Your task to perform on an android device: My old hair dryer isn't functioning properly, therefore I need to get a new one. Make a hair dryer search on the Myntra app.
Image 0: 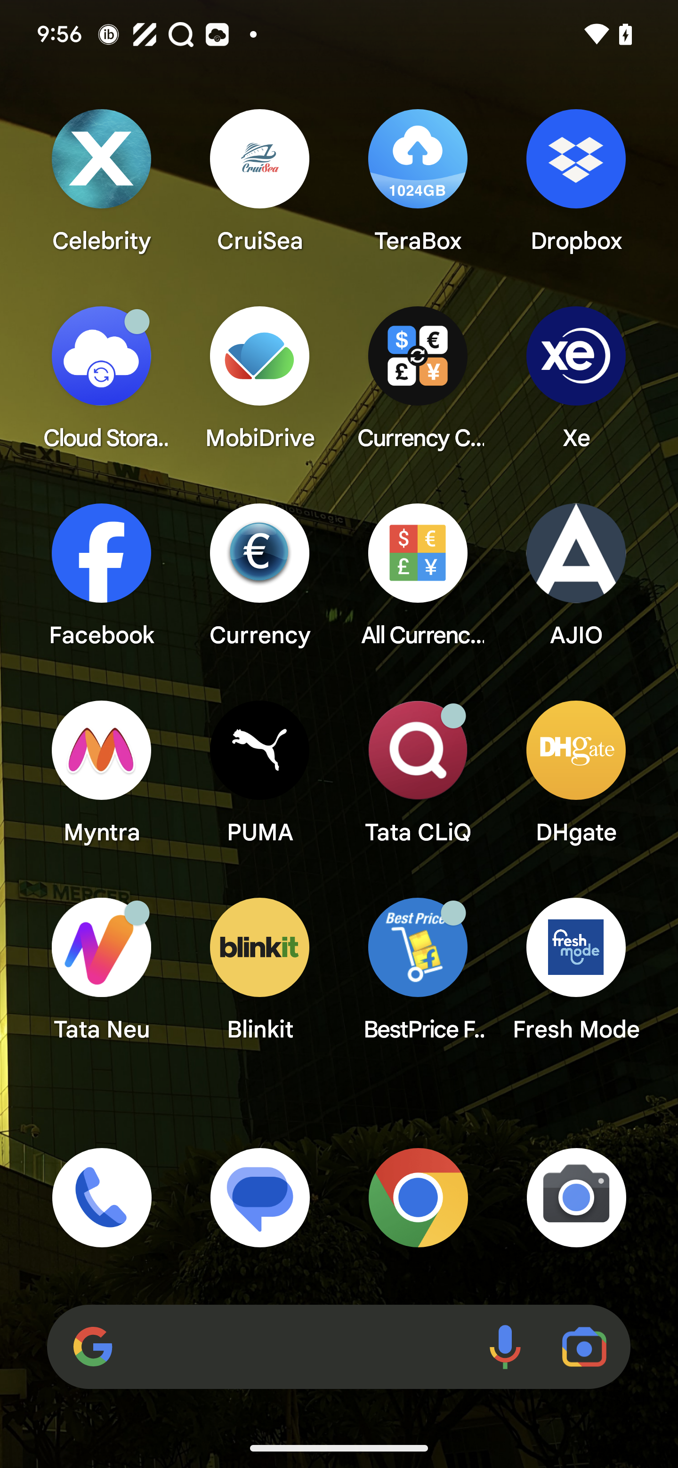
Open Myntra app
Step 0: open app "Myntra"
Image 1: 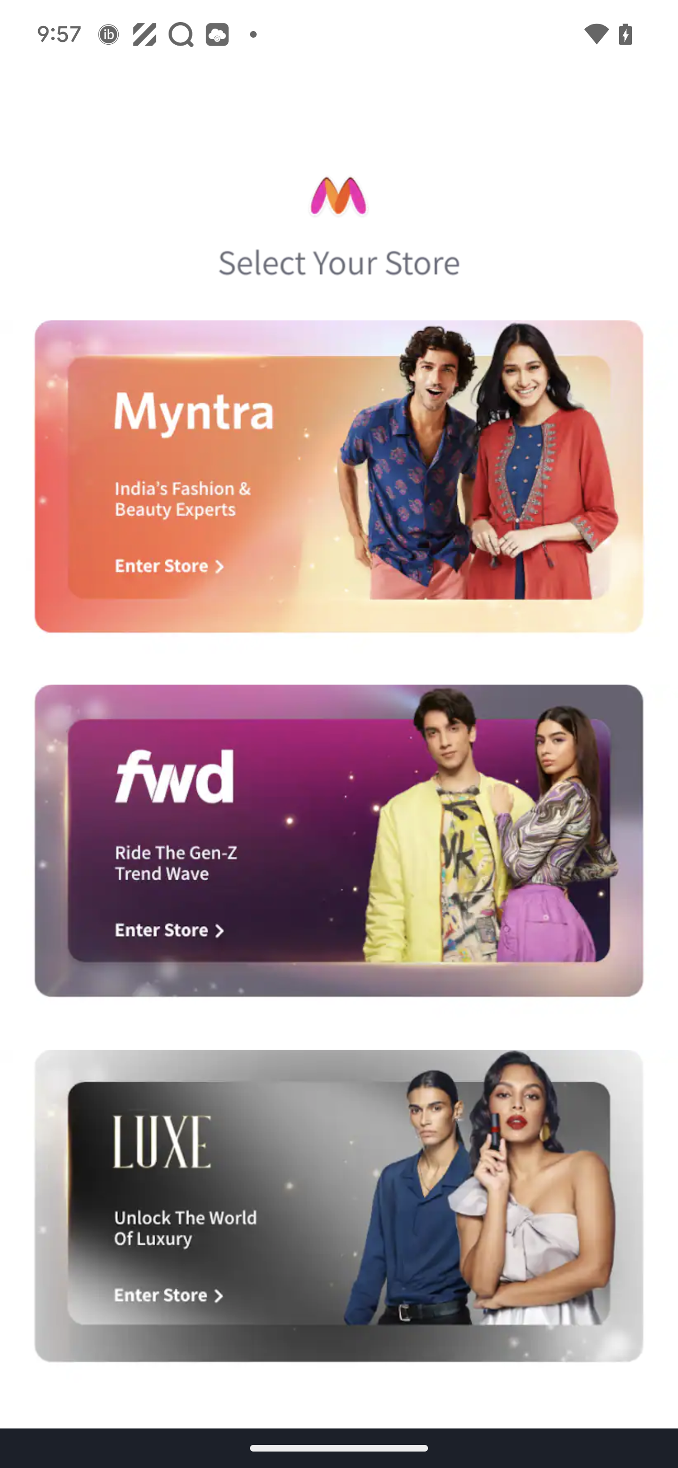
Open Myntra app
Step 1: wait
Image 2: 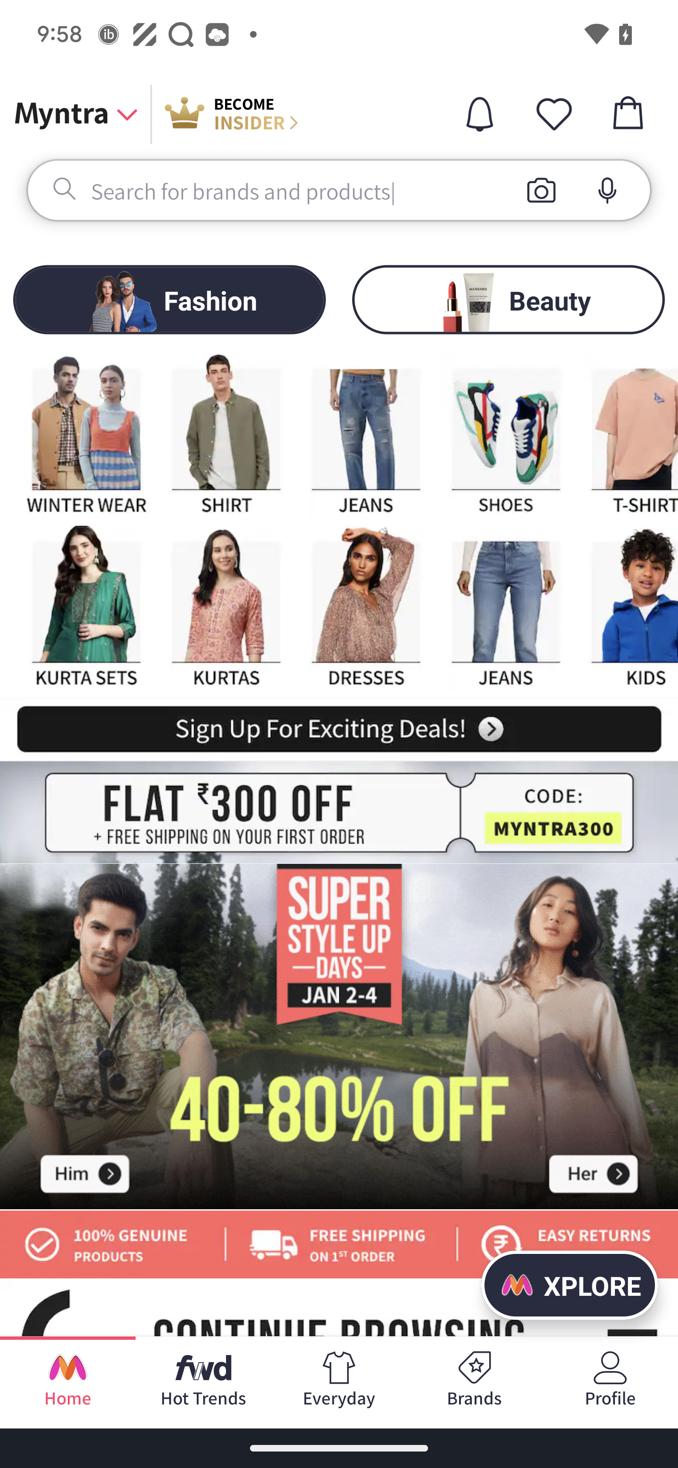
Click on the search tab
Step 2: click (311, 207)
Image 3: 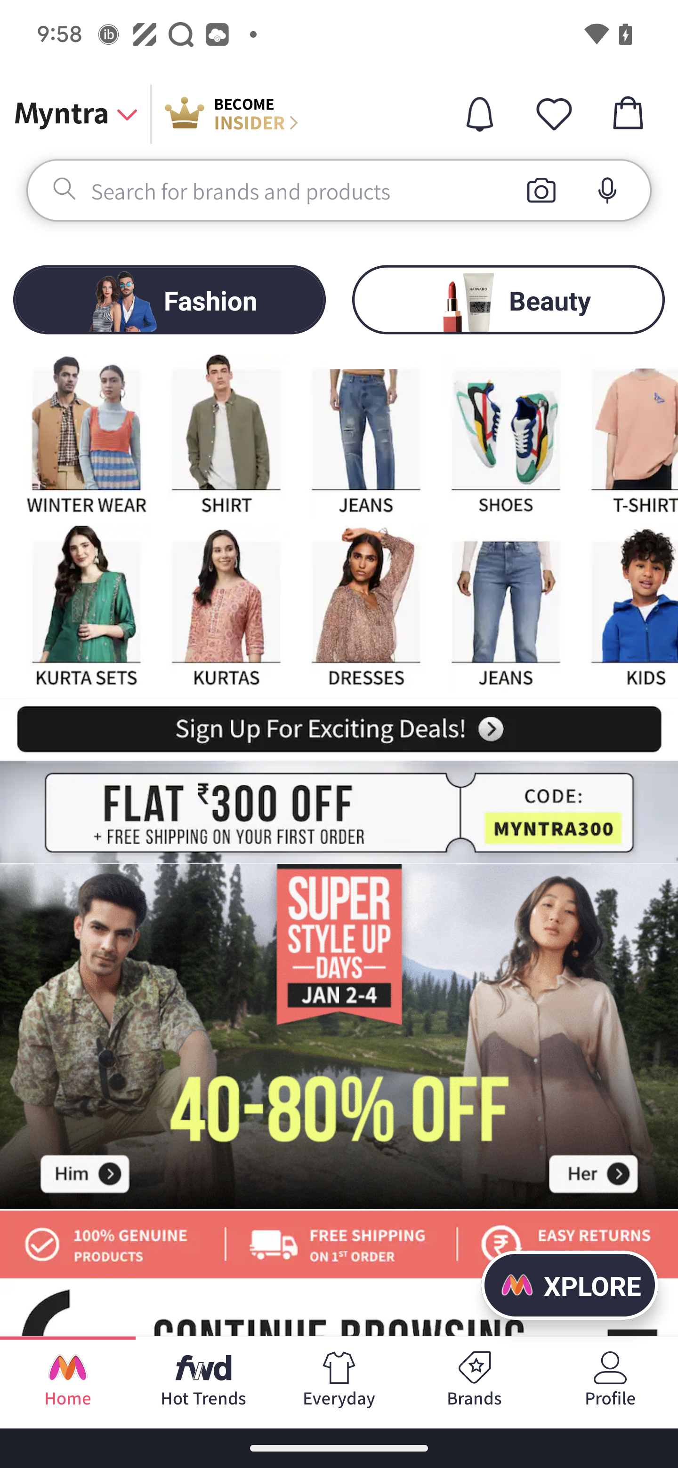
Click on the search tab
Step 3: wait
Image 4: 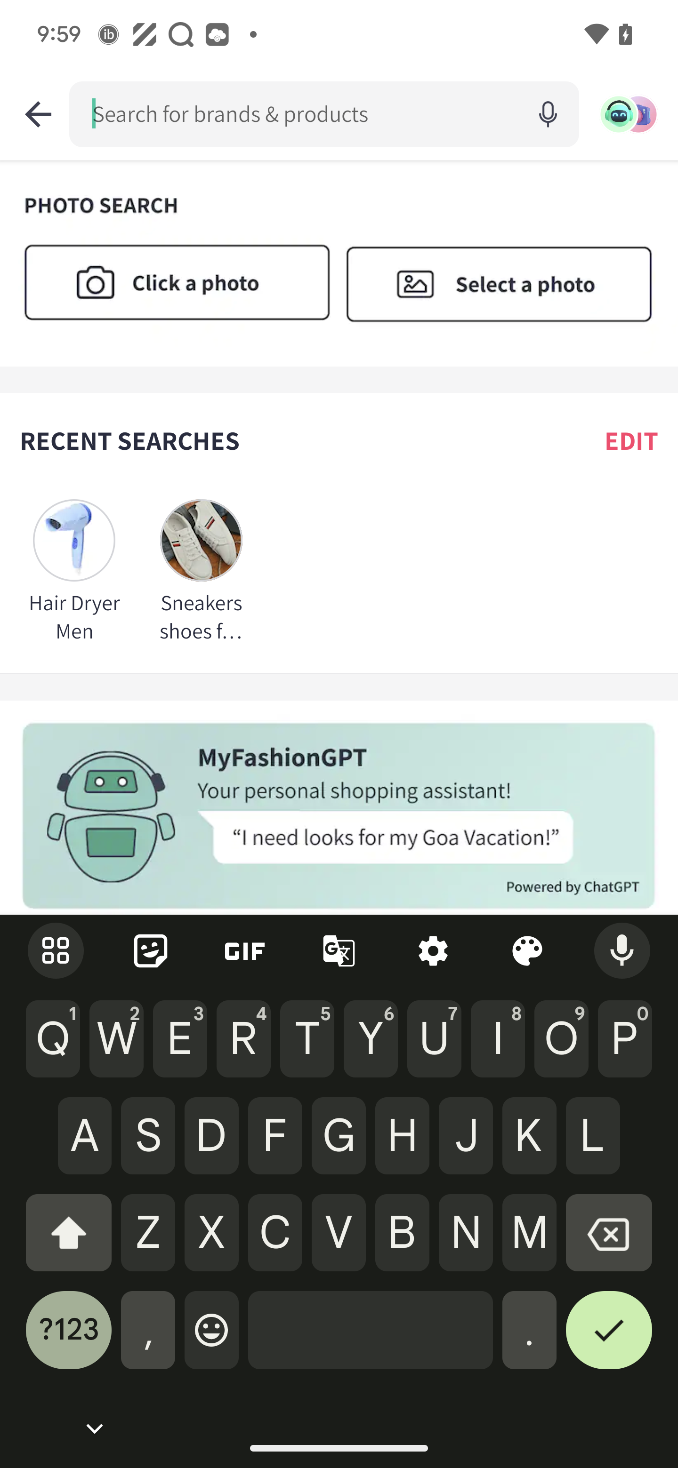
Type Hair Dryer in the search tab
Step 4: type "Hair Dryer"
Image 5: 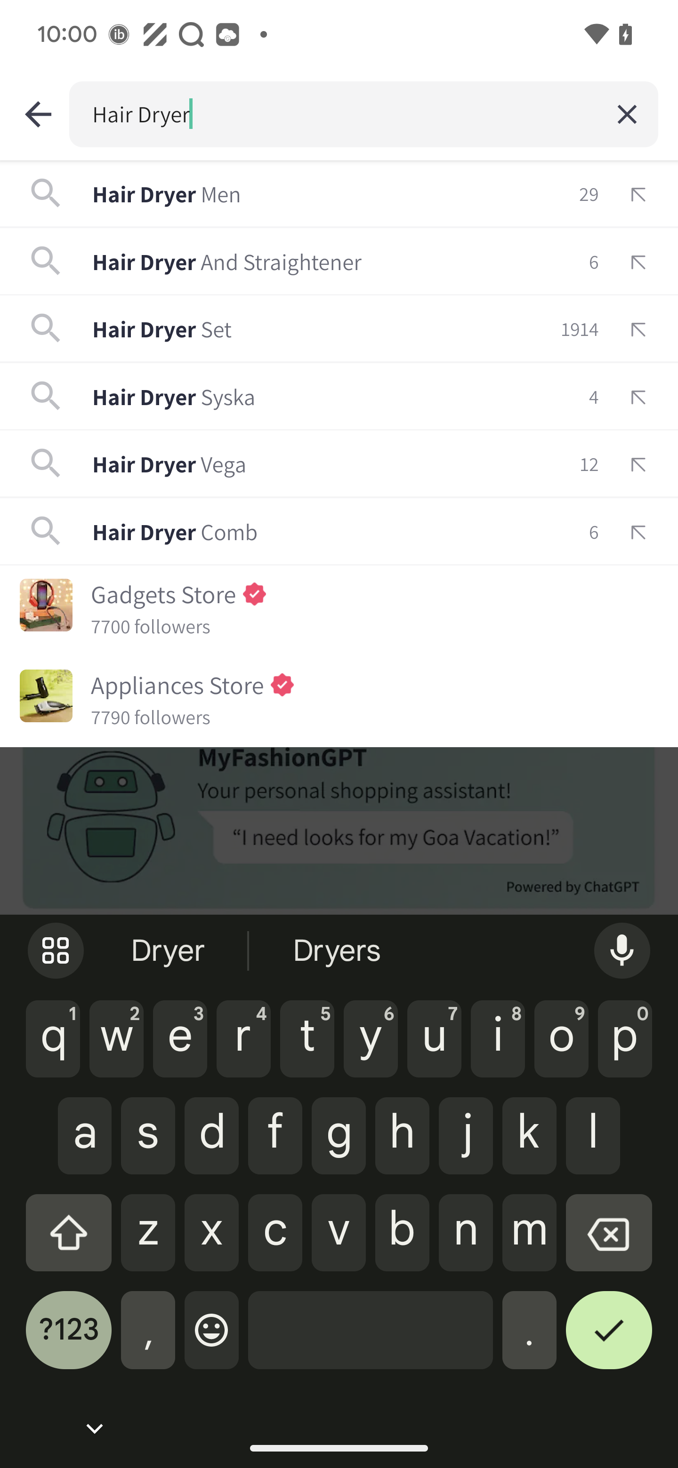
Click on the First suggestion
Step 5: click (167, 193)